Your task to perform on an android device: Cerebra Research came to my house the other night for dinner and had Lazy Lasanga. He loved the dish and wanted to cook it for his family. Share the Lazy Lasanga recipe in the Kitchen Stories app at dbwscratch.test.id2@gmail.com.
Image 1: 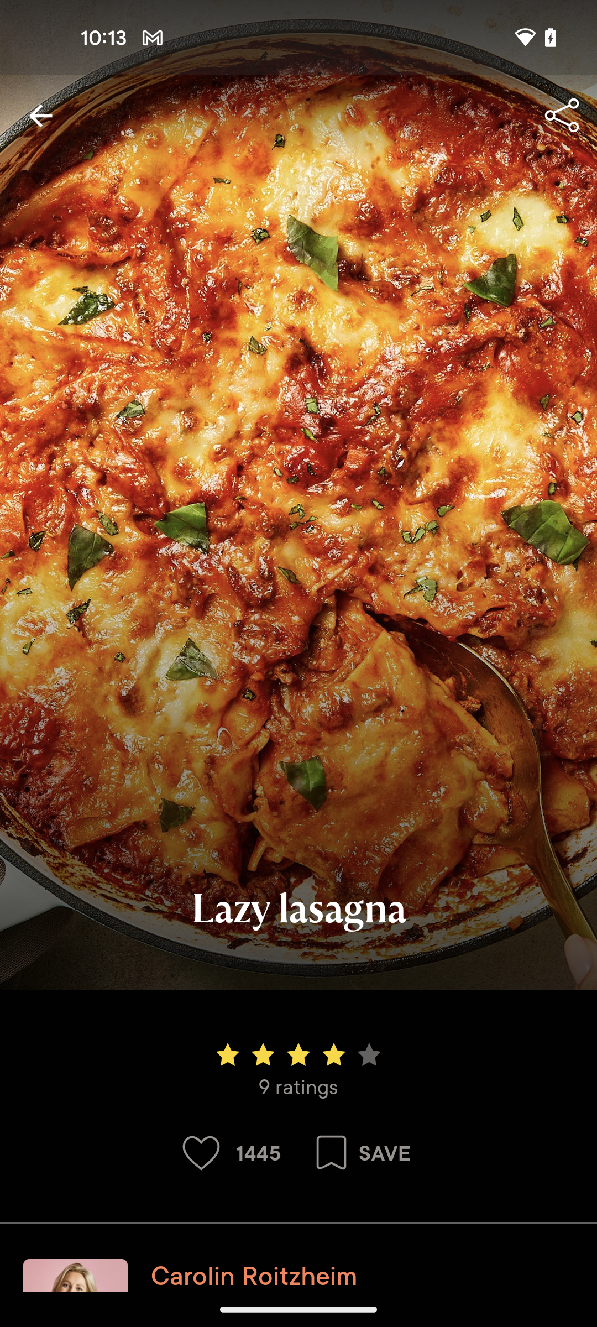
Click on the Share button at the top right corner of the screen
Step 1: click (562, 116)
Image 2: 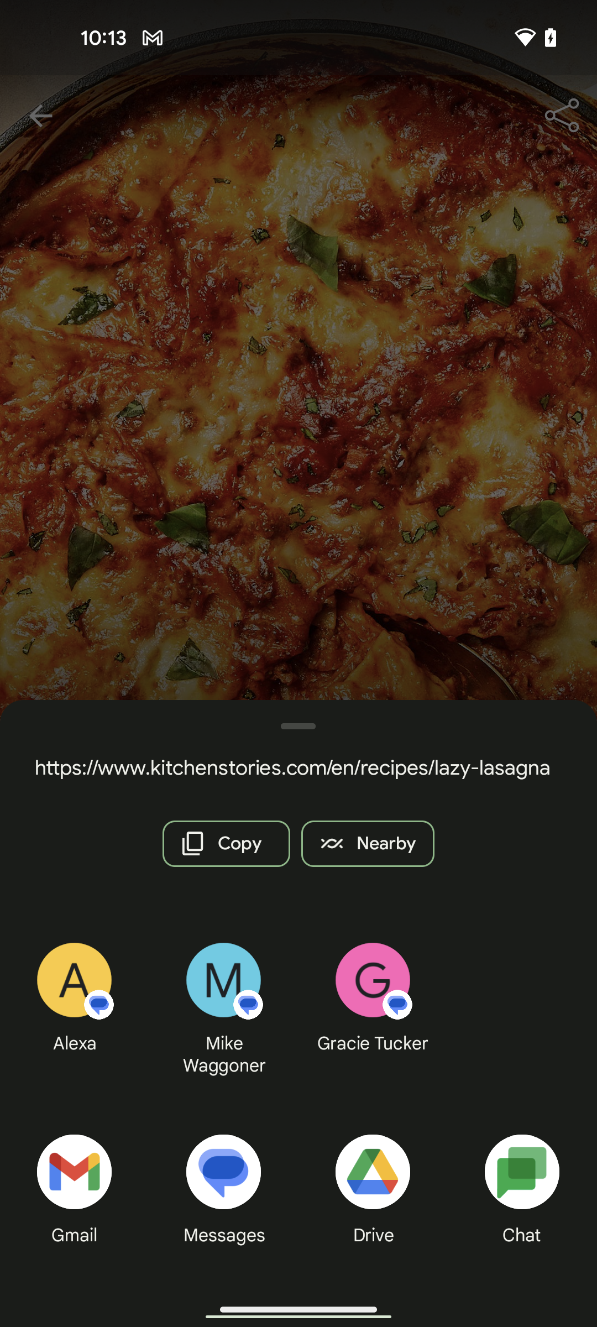
Select Gmail for Sharing the recipe
Step 2: click (77, 1177)
Image 3: 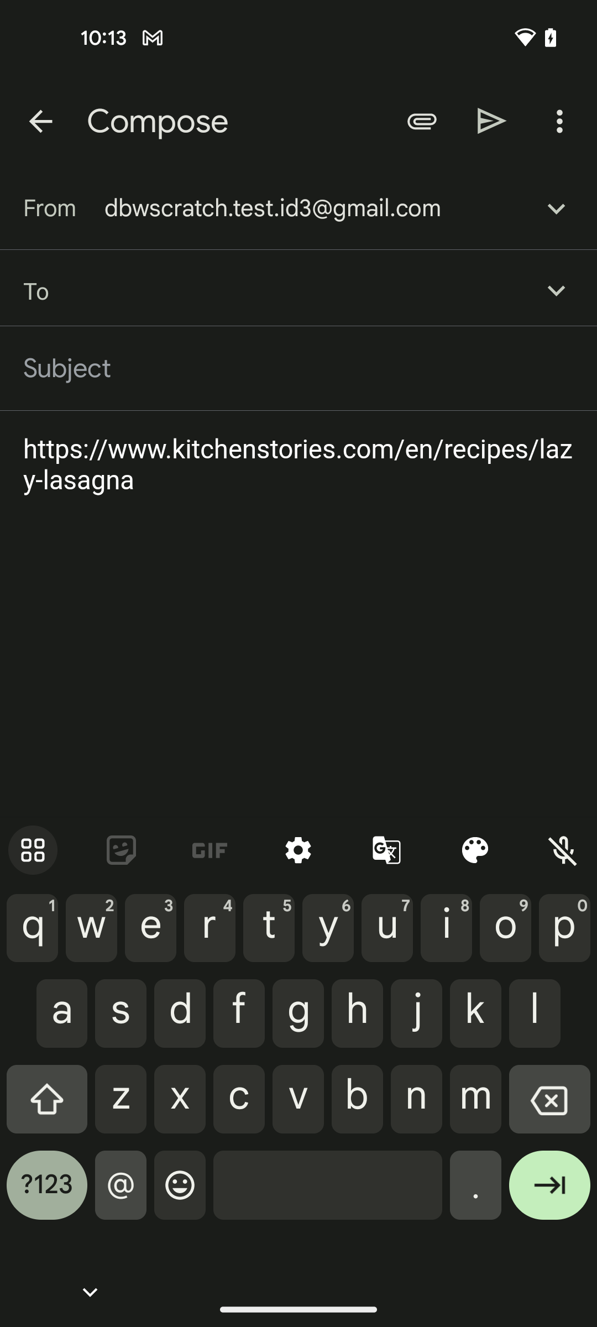
Enter dbwscratch.test.id2@gmail.com as the recipient mail id 
Step 3: type "dbwscratch.test.id2@gmail.com"
Image 4: 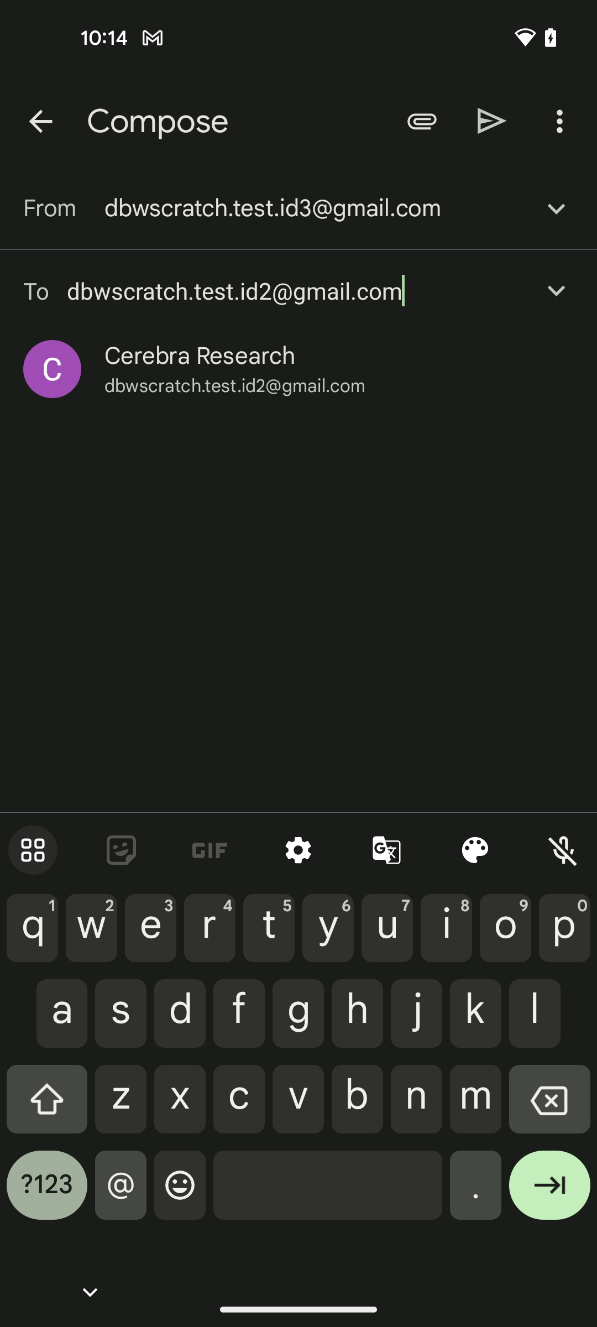
Select the resulted mail id
Step 4: click (200, 356)